Your task to perform on an android device: I want to search for a flight from Rotterdam airport which is nearest to my home city Gouda to Newark airport which is nearest to Edison city New jersey where my dad lives between 21st December to 25th December to meet him on Christmas on the Skyscanner app.
Image 0: 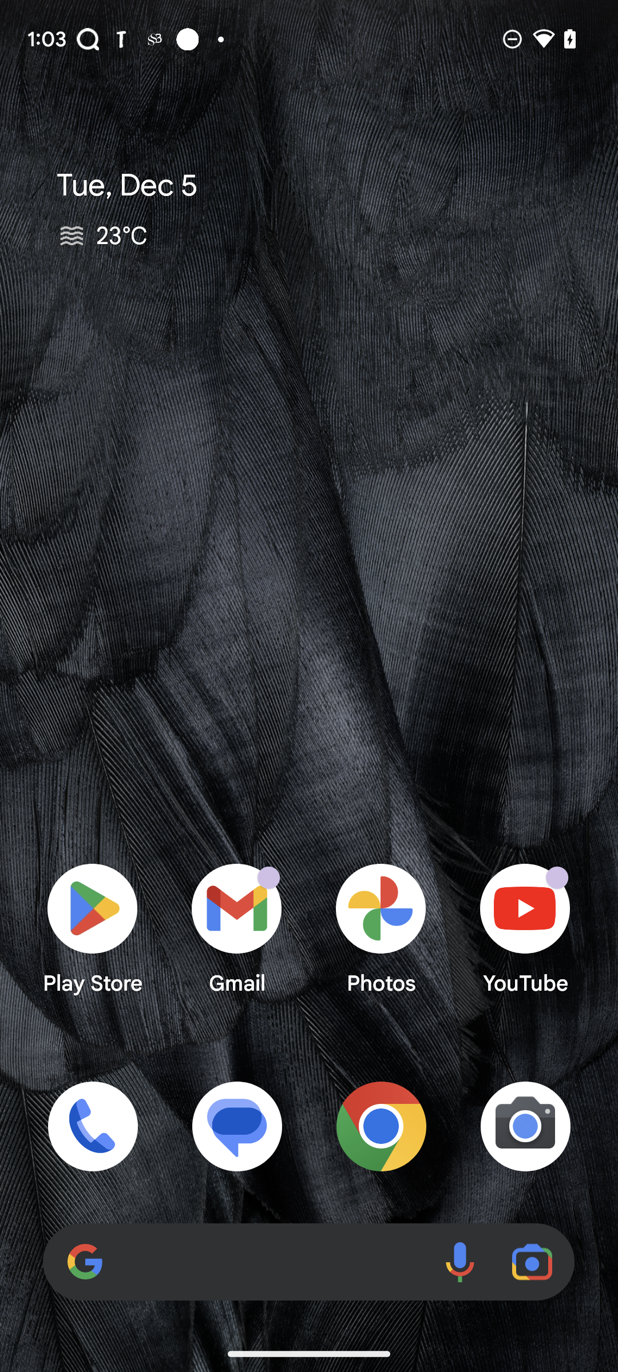
Open the Skyscanner app.
Step 0: open app "Skyscanner"
Image 1: 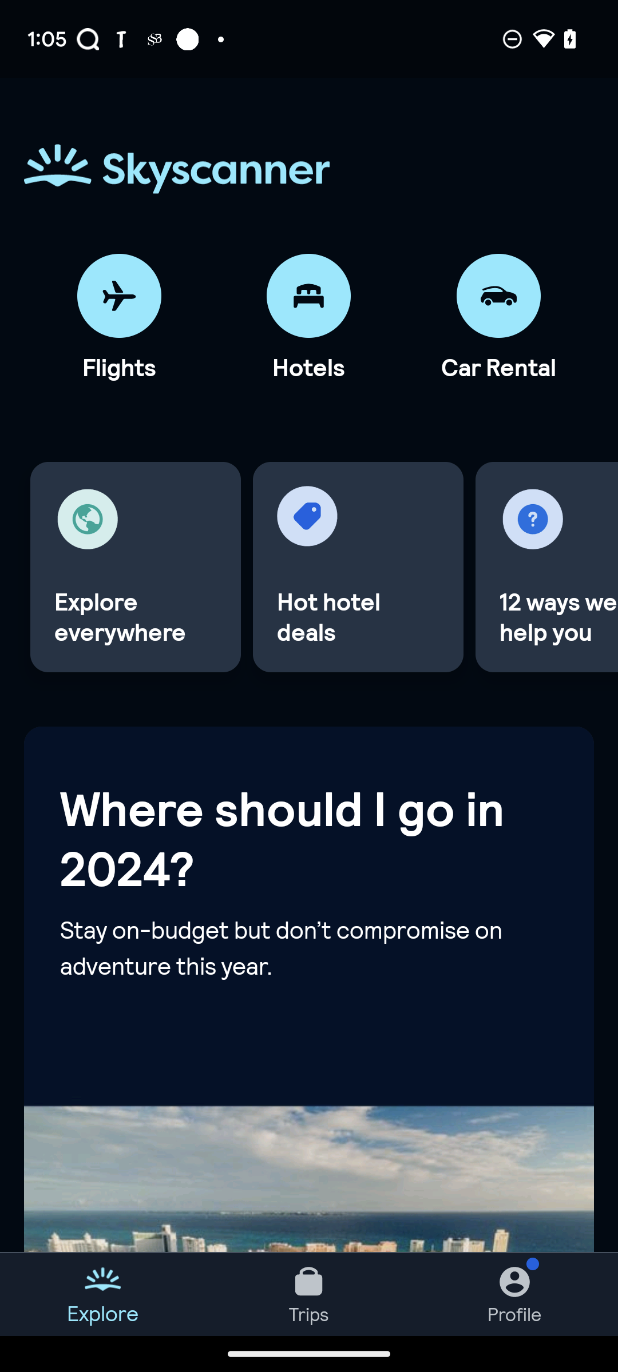
Click on the Flights option.
Step 1: click (119, 296)
Image 2: 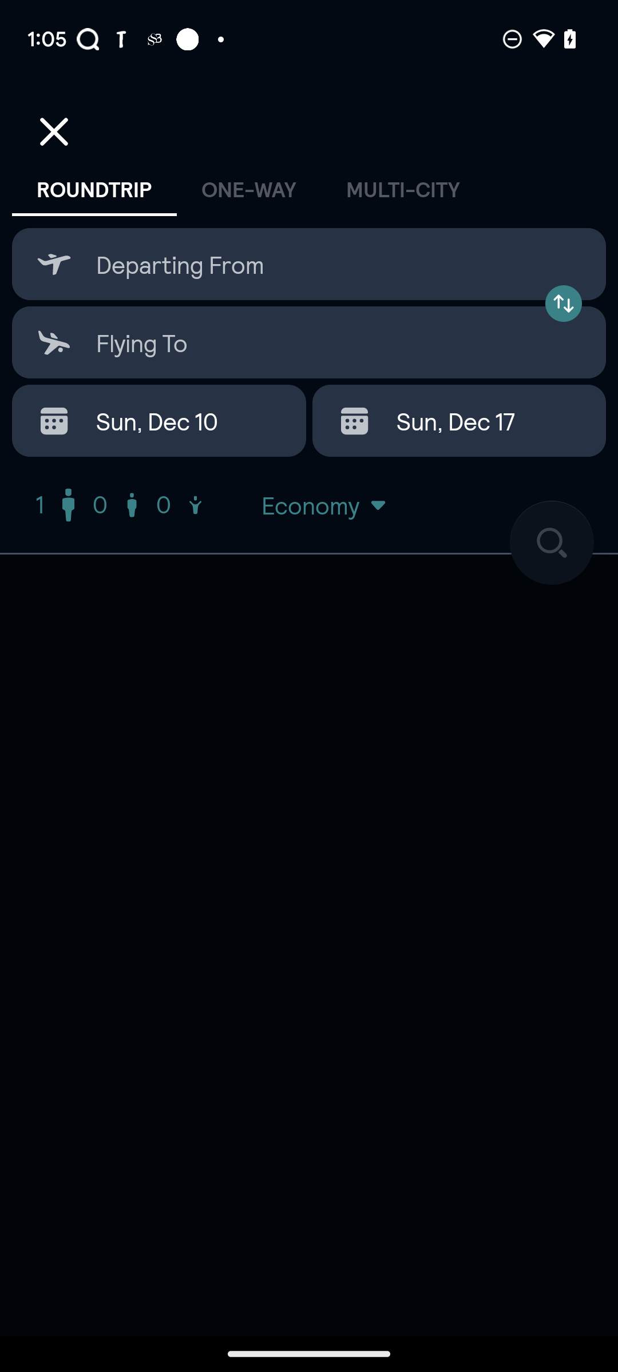
Click on the One-Way option.
Step 2: click (249, 189)
Image 3: 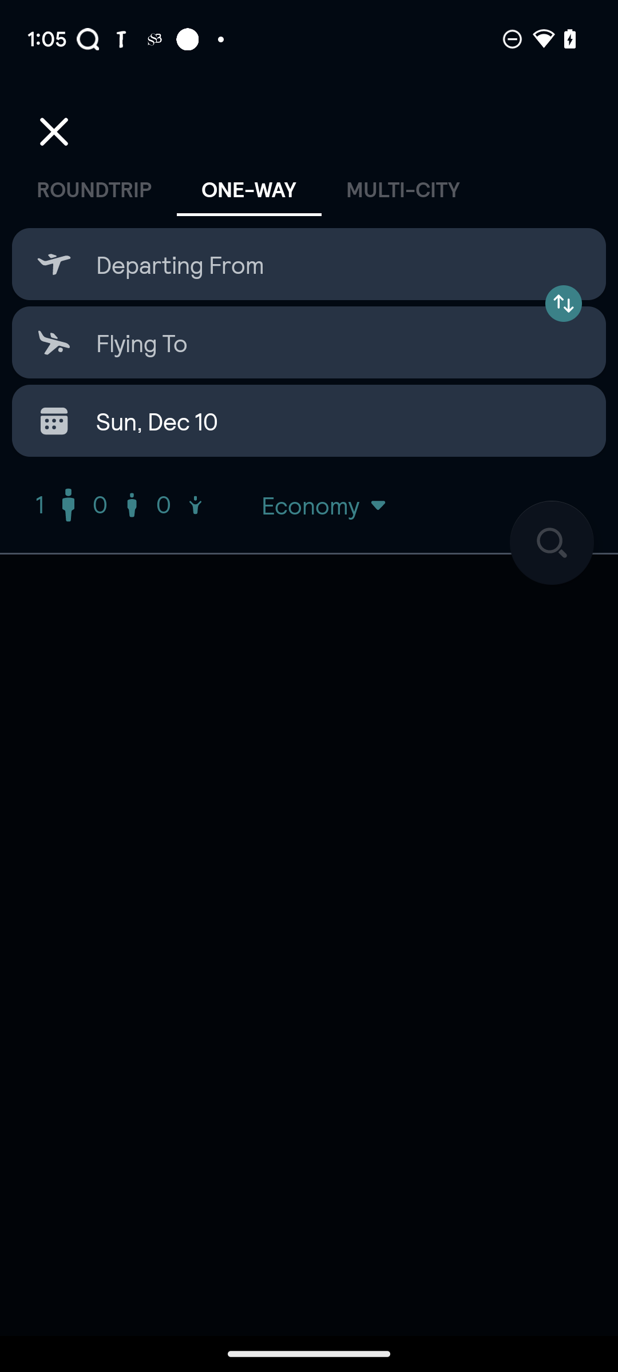
Click on the departing from option.
Step 3: click (308, 264)
Image 4: 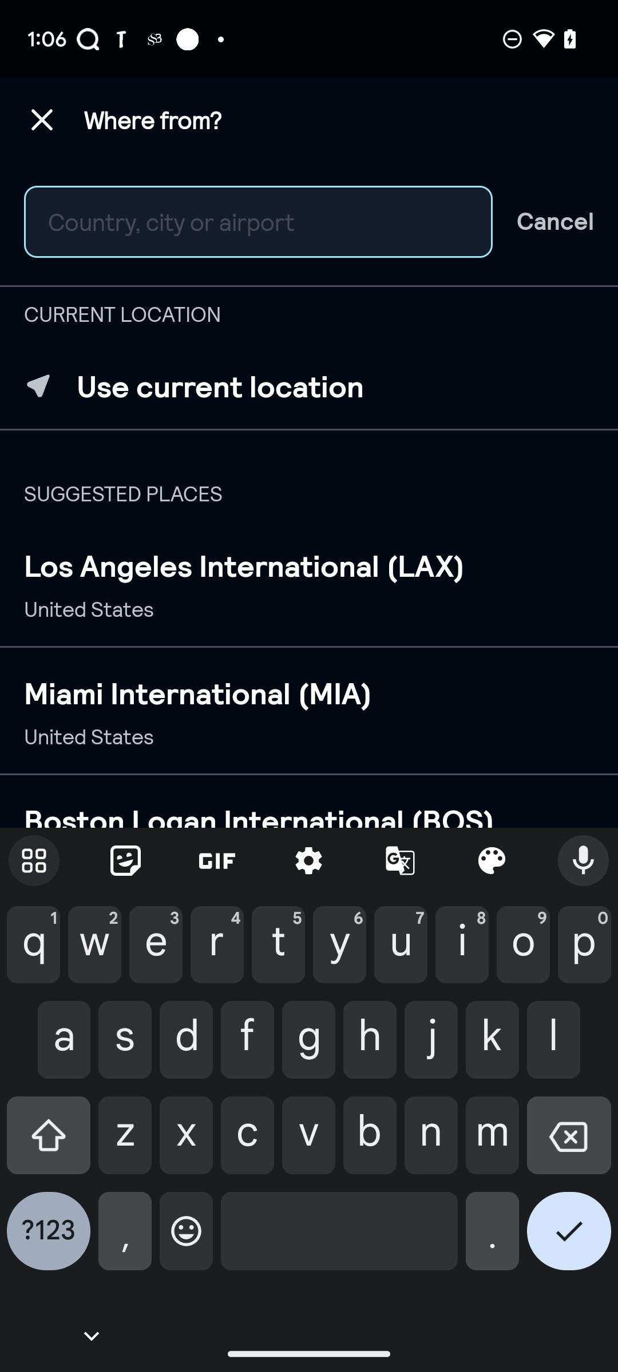
Enter Rotterdam in the text box.
Step 4: type "Rotterdam"
Image 5: 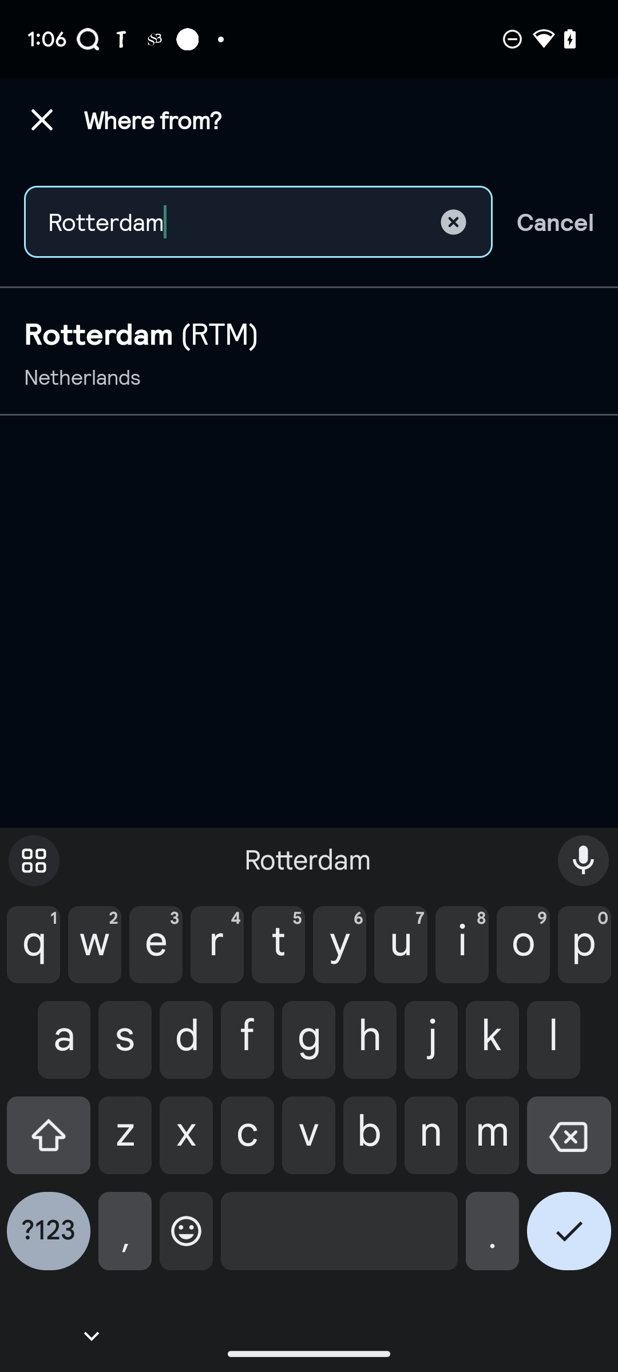
Click on the given airport suggestion.
Step 5: click (309, 352)
Image 6: 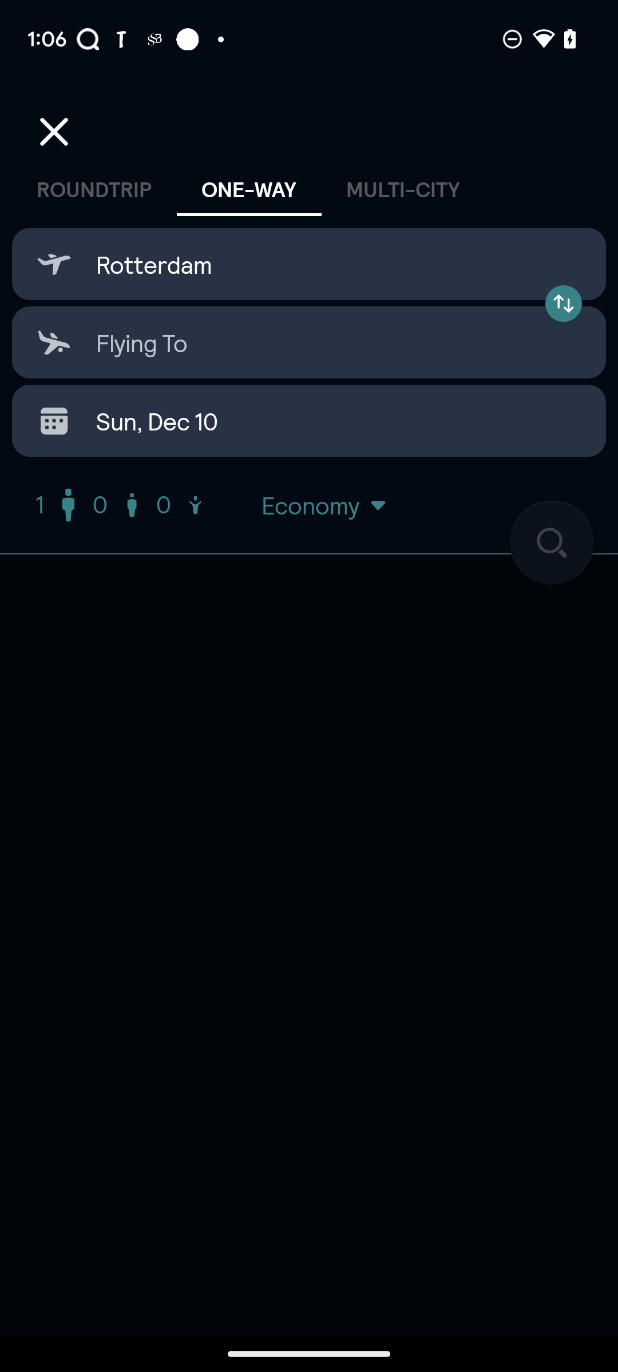
Click on the Flying to option.
Step 6: click (308, 342)
Image 7: 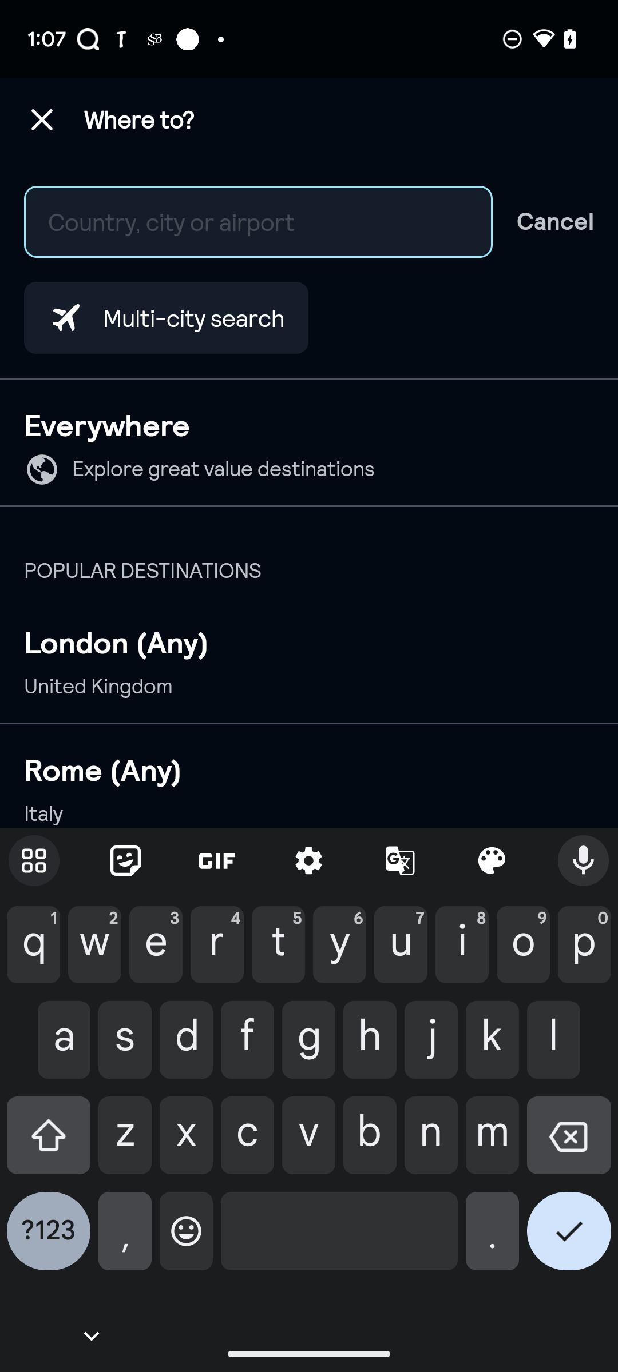
Enter Newark in the text box.
Step 7: type "Newark"
Image 8: 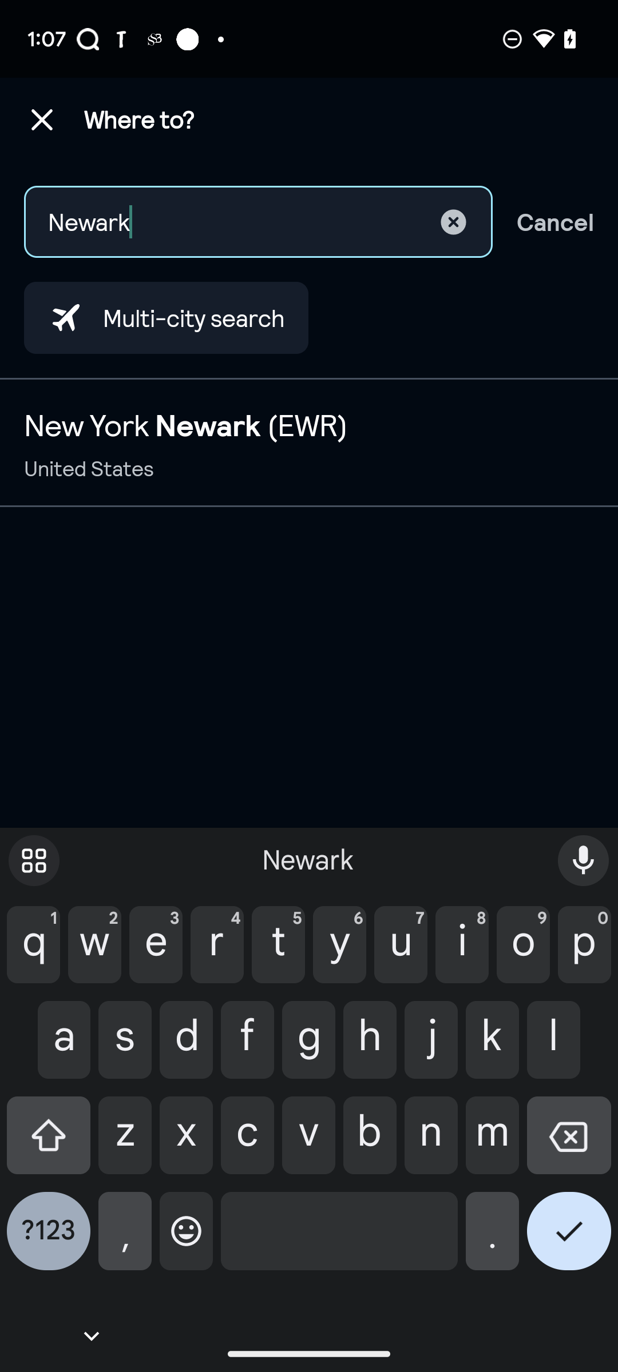
Click on the airport suggestion.
Step 8: click (309, 443)
Image 9: 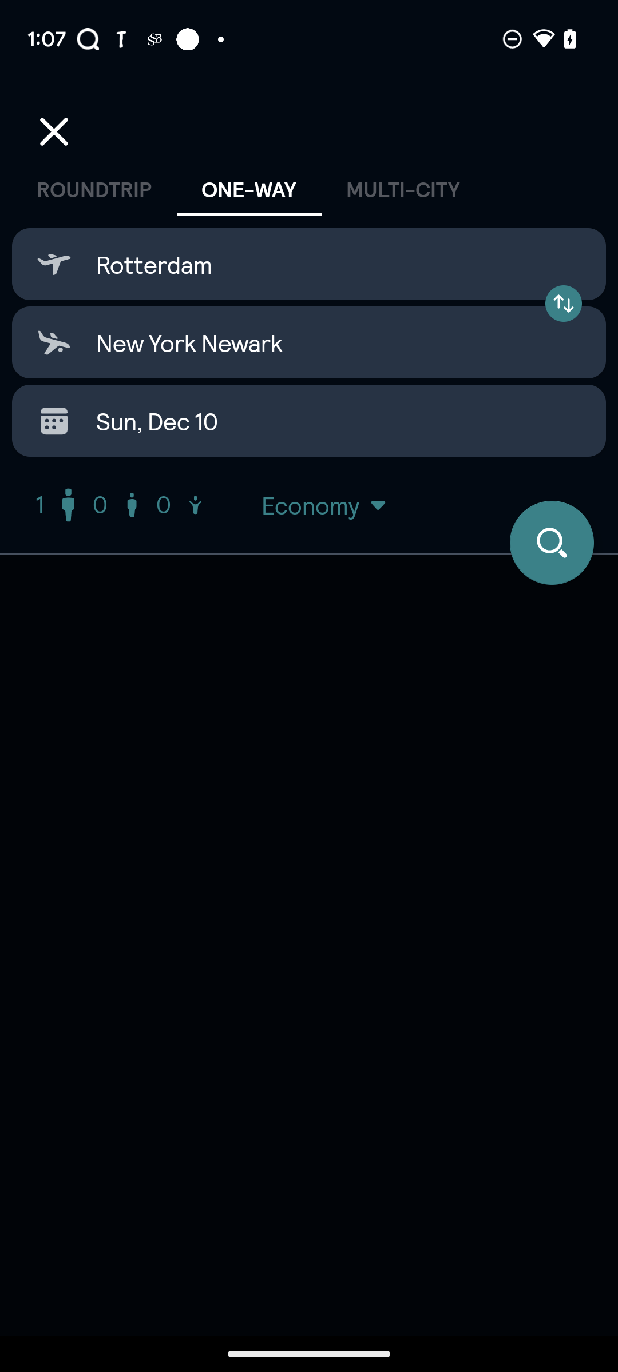
Click on the date option.
Step 9: click (308, 421)
Image 10: 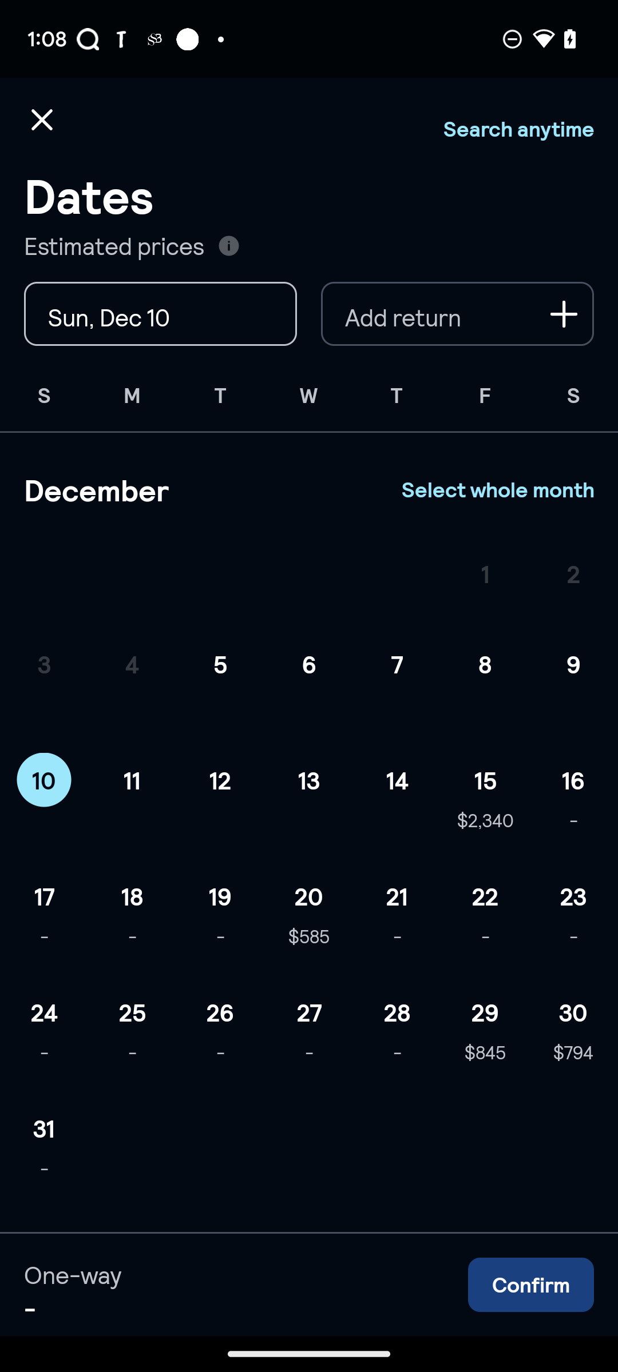
Click on the 21 of december.
Step 10: click (397, 896)
Image 11: 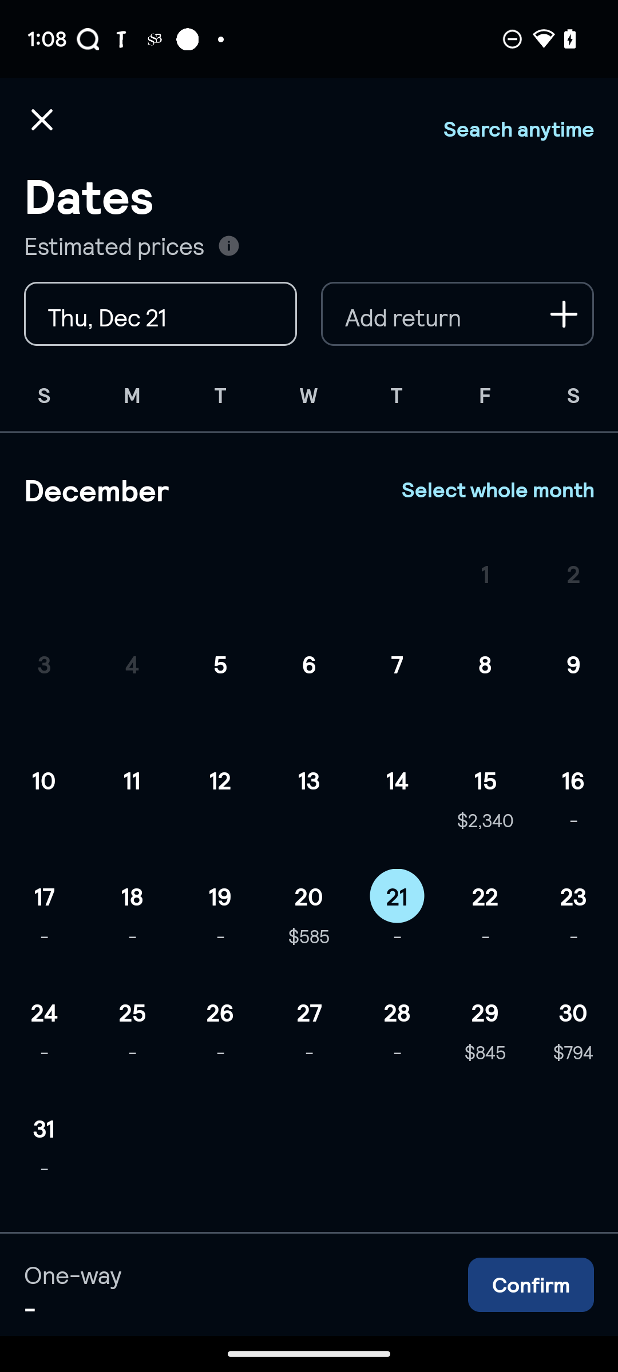
Click on the confirm button on the bottom right side of the screen.
Step 11: click (531, 1285)
Image 12: 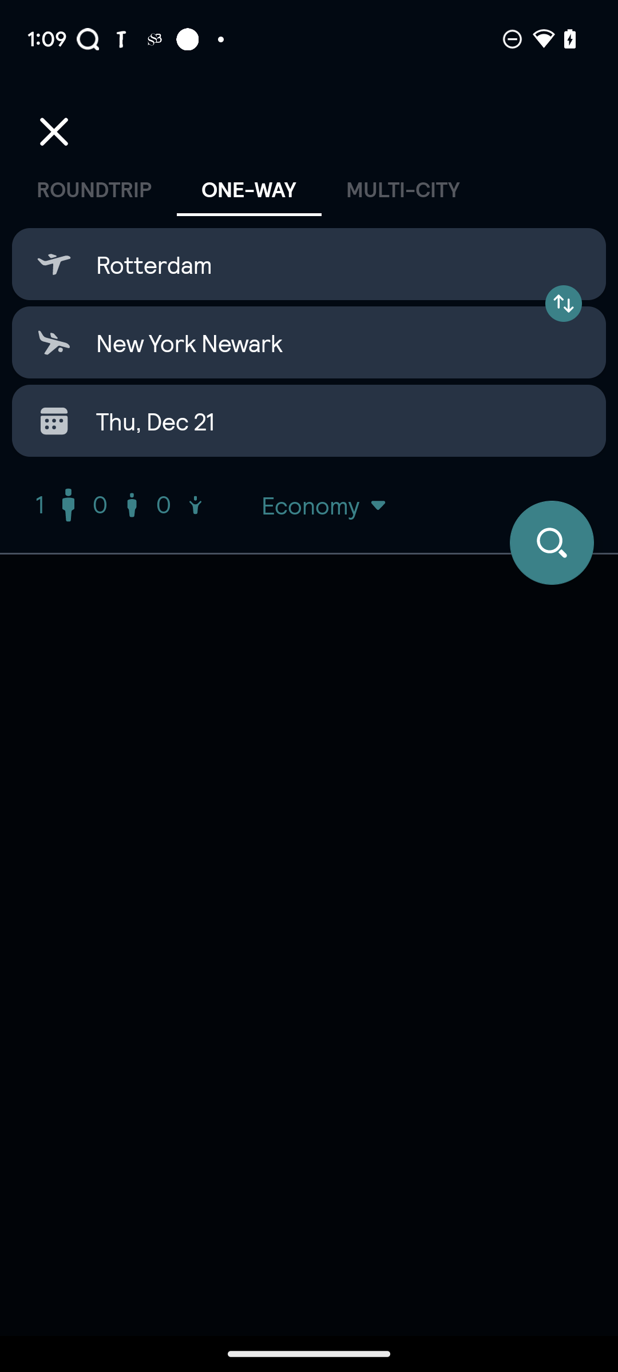
Click on the search icon.
Step 12: click (552, 543)